Your task to perform on an android device: Go to the Cars24 app and search for the Maruti swift 2018 VXI AMT D.
Image 1: 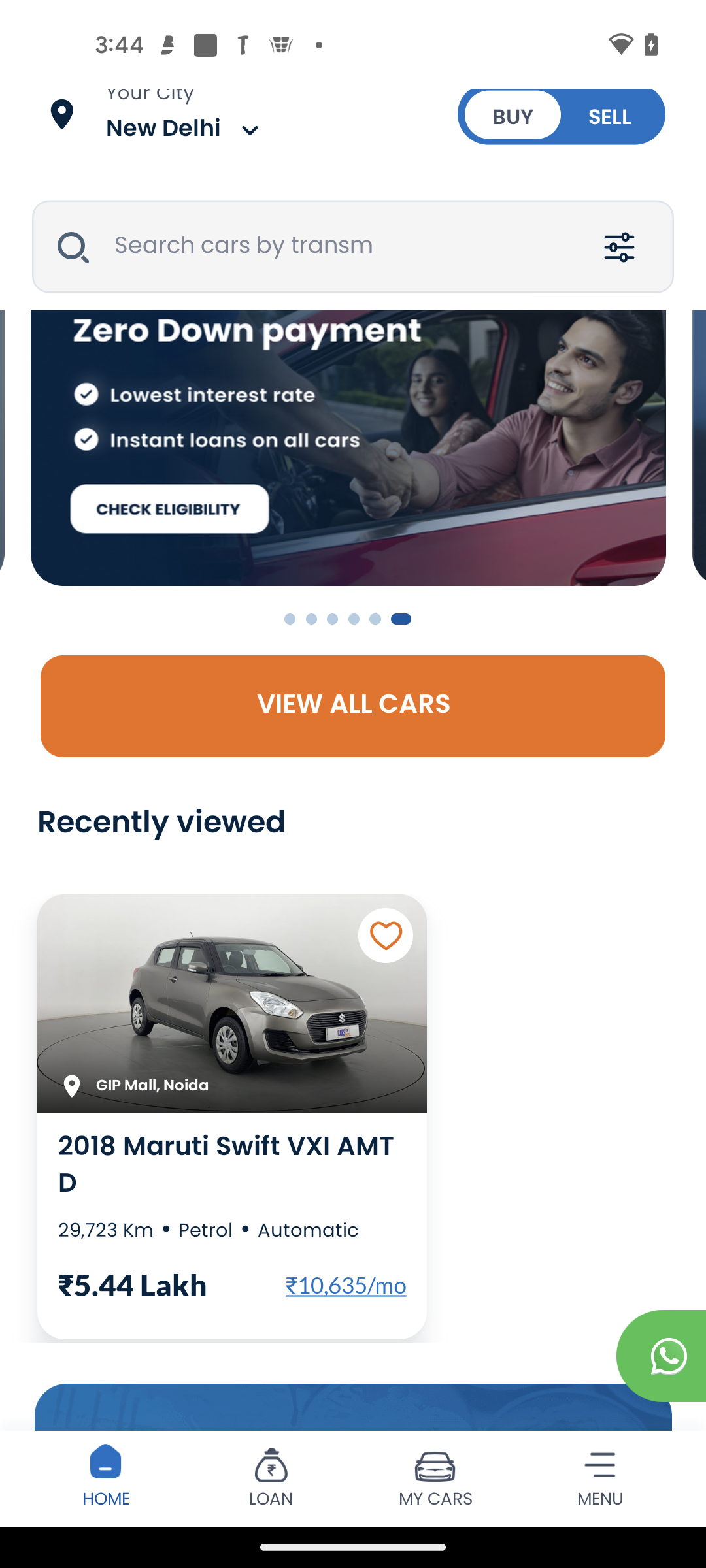
Click on the search bar of the screen 
Step 1: click (382, 247)
Image 2: 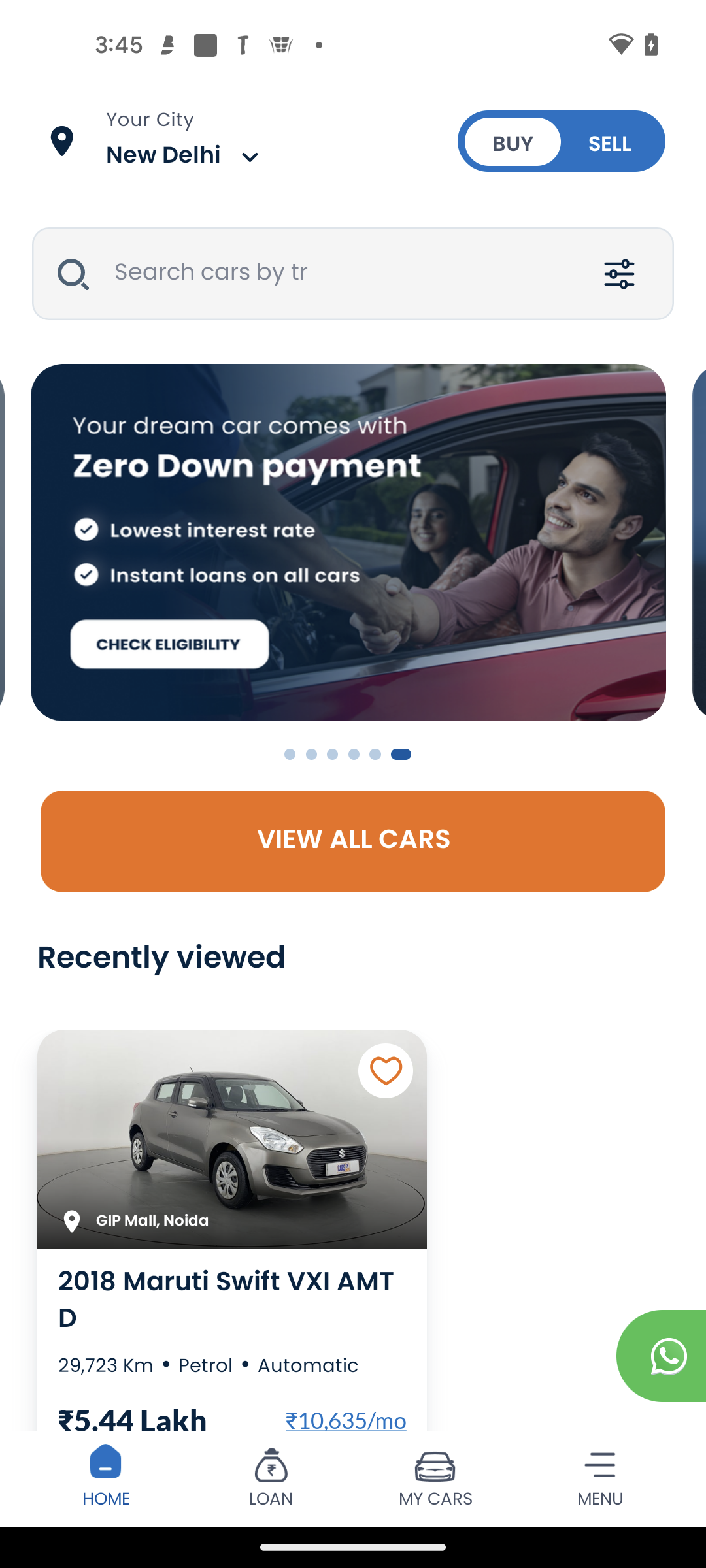
Click on the search bar of the screen 
Step 2: click (73, 274)
Image 3: 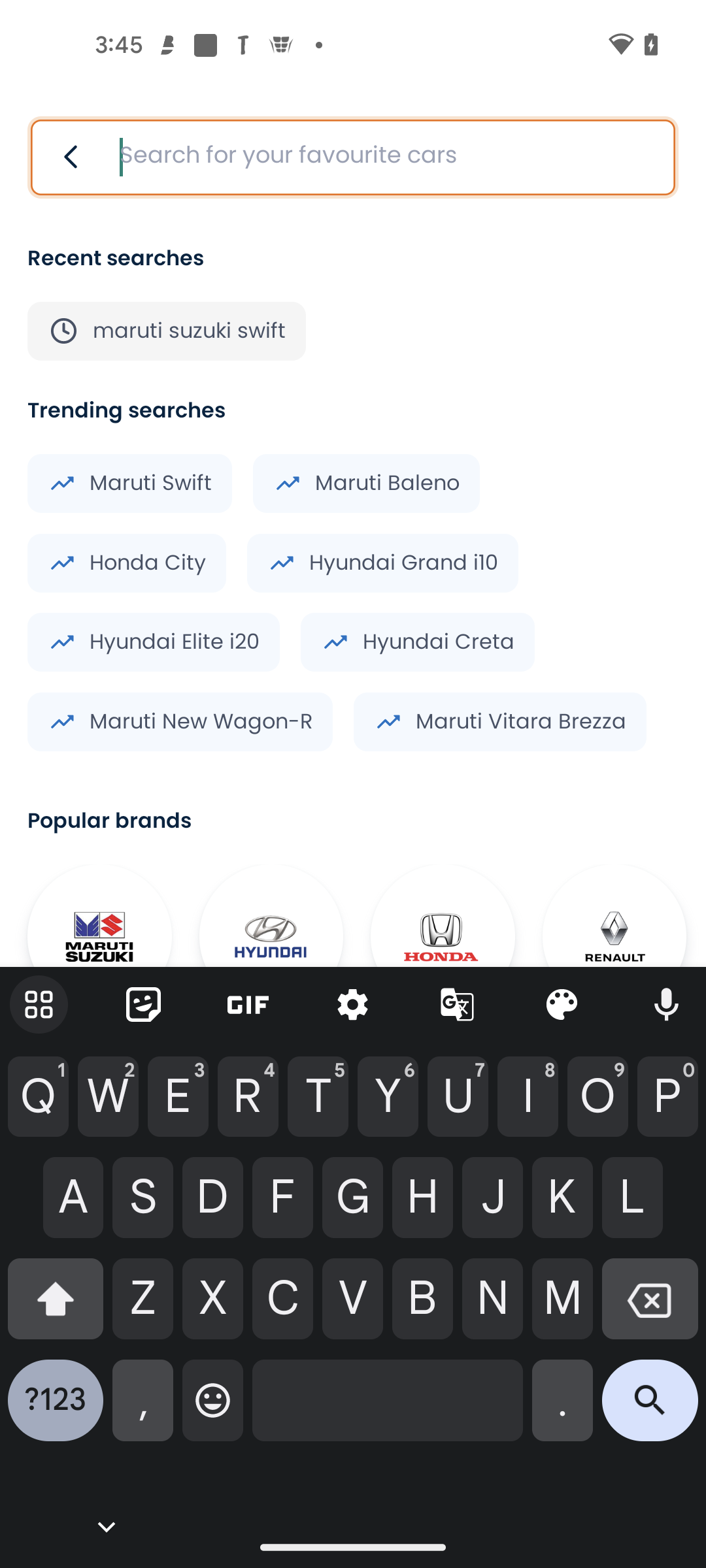
Click on the Maruti swift option
Step 3: click (150, 483)
Image 4: 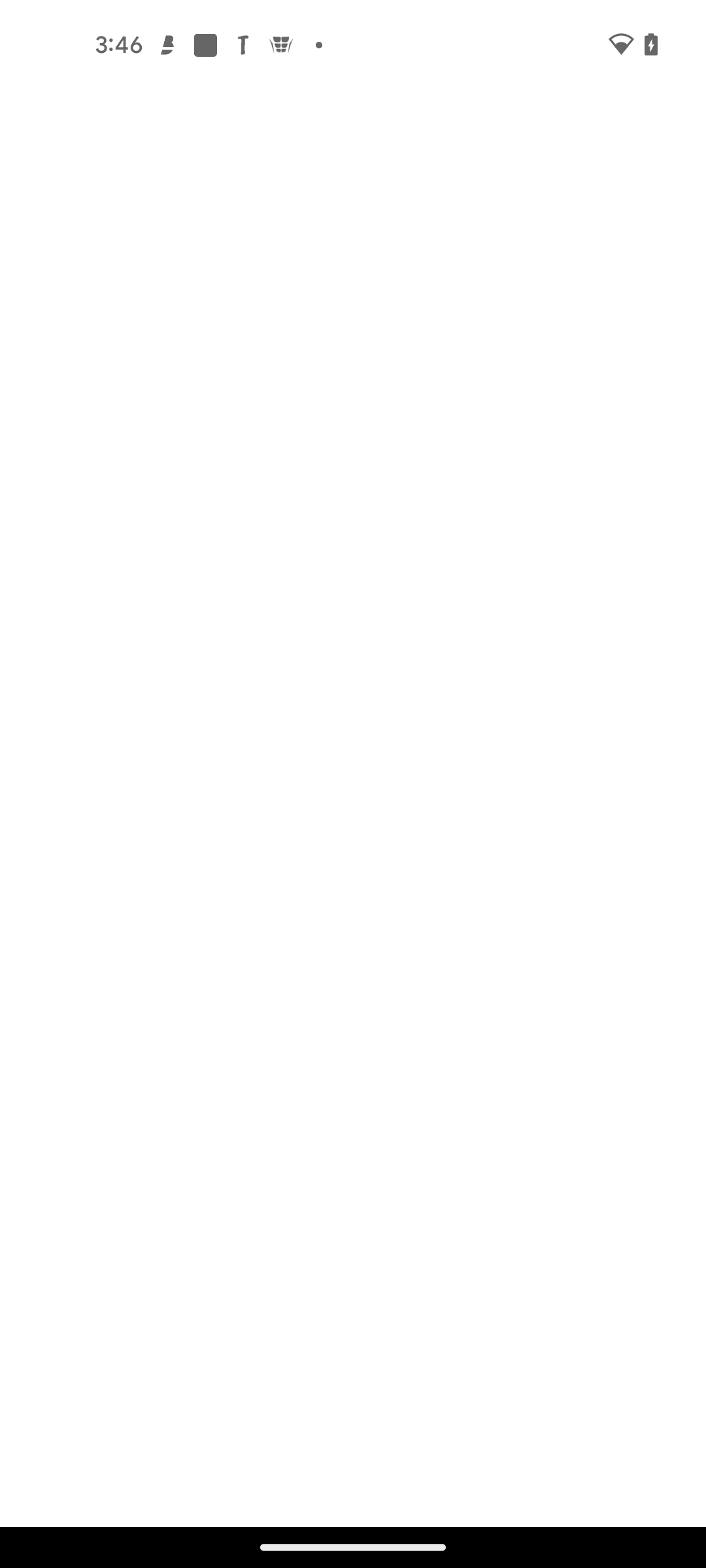
Click on the Maruti swift option
Step 4: wait
Image 5: 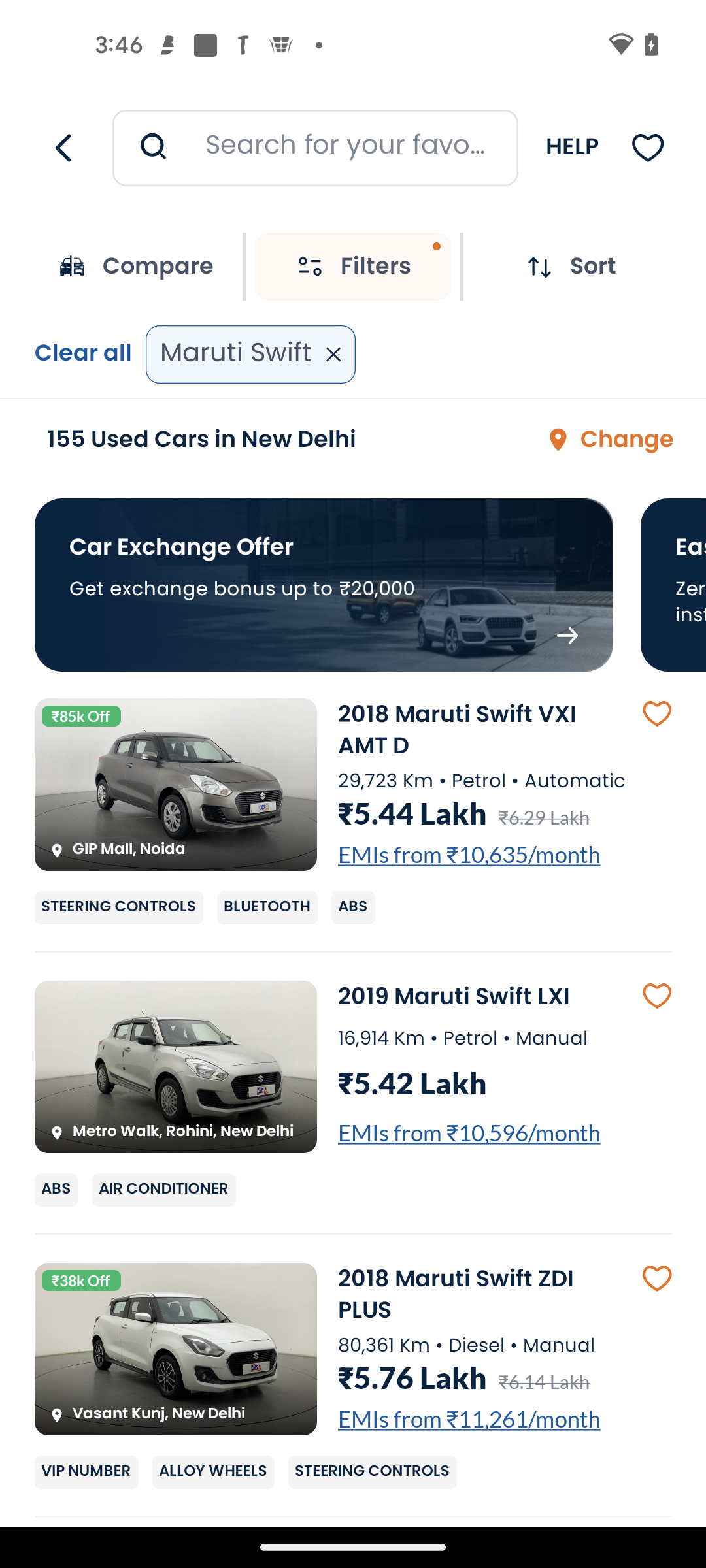
Click on the 2018 Maruti swift VXI AMT D 
Step 5: click (505, 820)